Your task to perform on an android device: Check other customers opinions about the apple i phone 15 (256 GB)-black by reading their reviews.
Image 0: 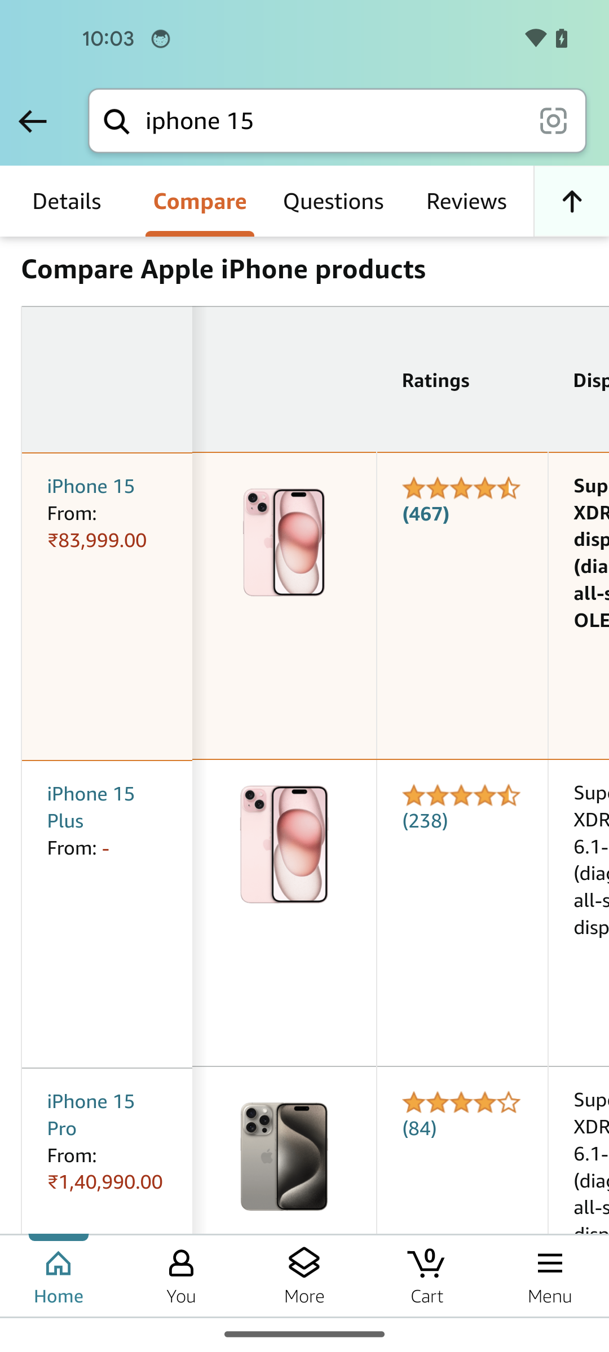
Tap on the reviews option
Step 0: click (332, 201)
Image 1: 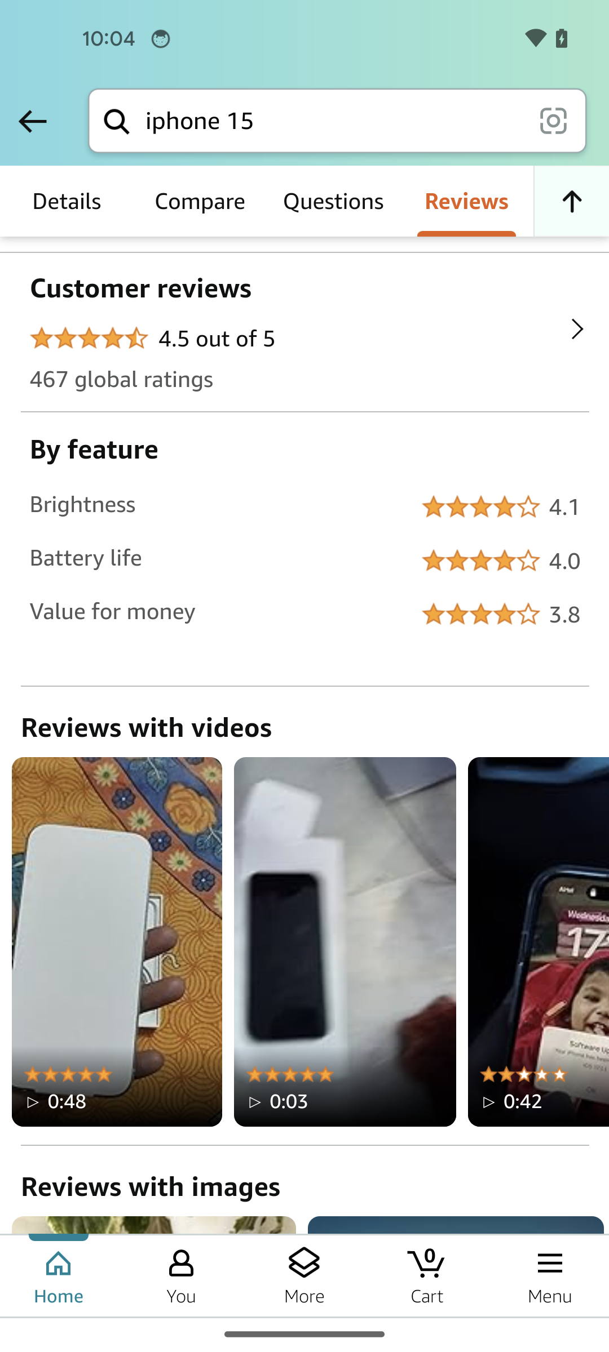
Swipe up to view more reviews
Step 1: scroll down
Image 2: 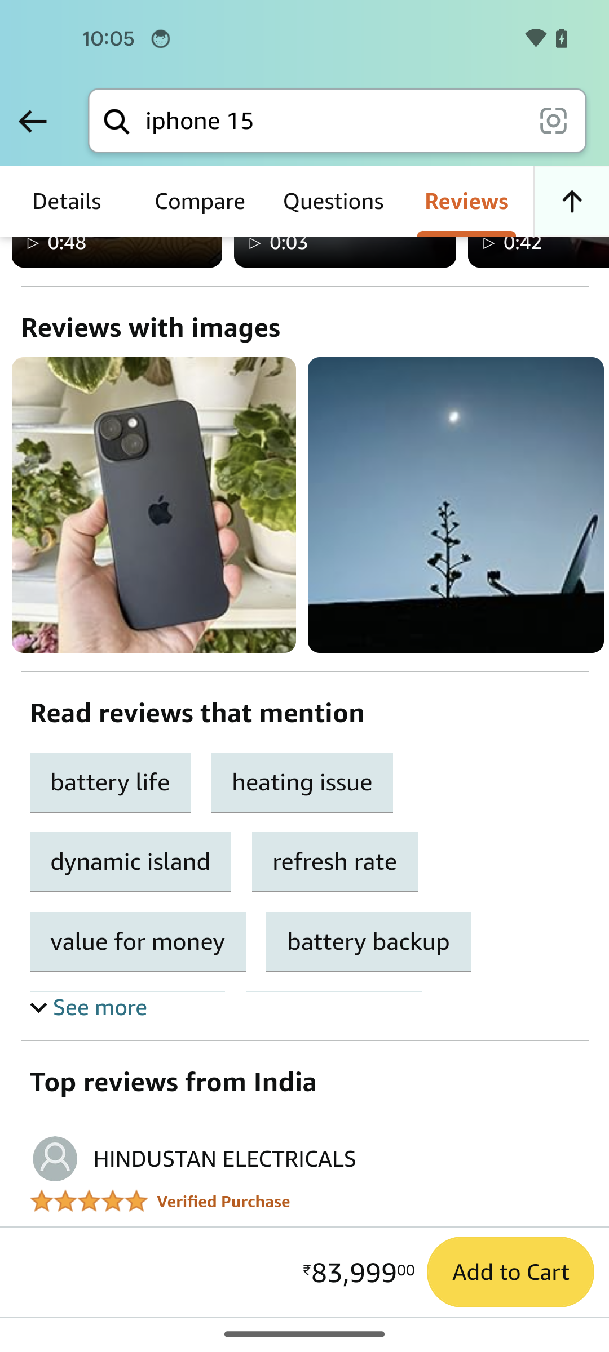
Swipe up to view more reviews
Step 2: scroll down
Image 3: 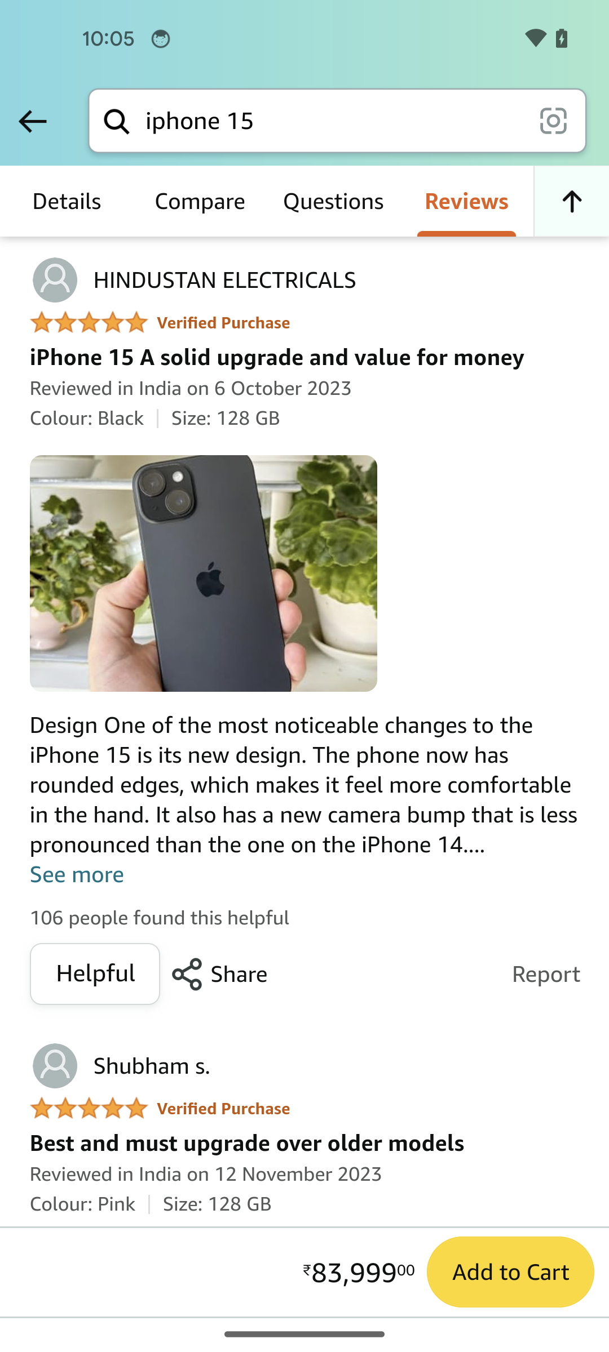
Swipe up to view more reviews
Step 3: scroll down